Your task to perform on an android device: Turn off sound effects in the mondly app settings 
Image 0: 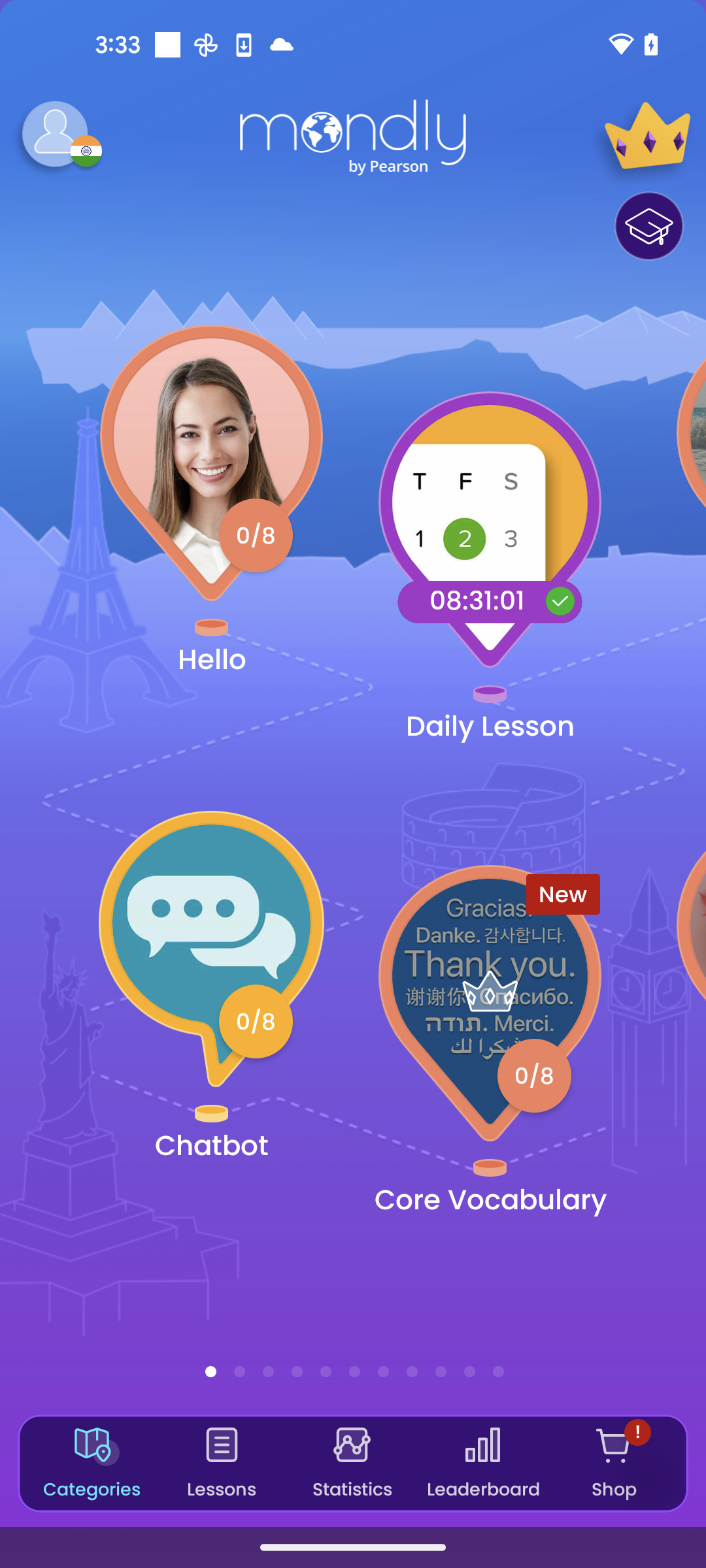
click on the profile icon
Step 0: click (55, 134)
Image 1: 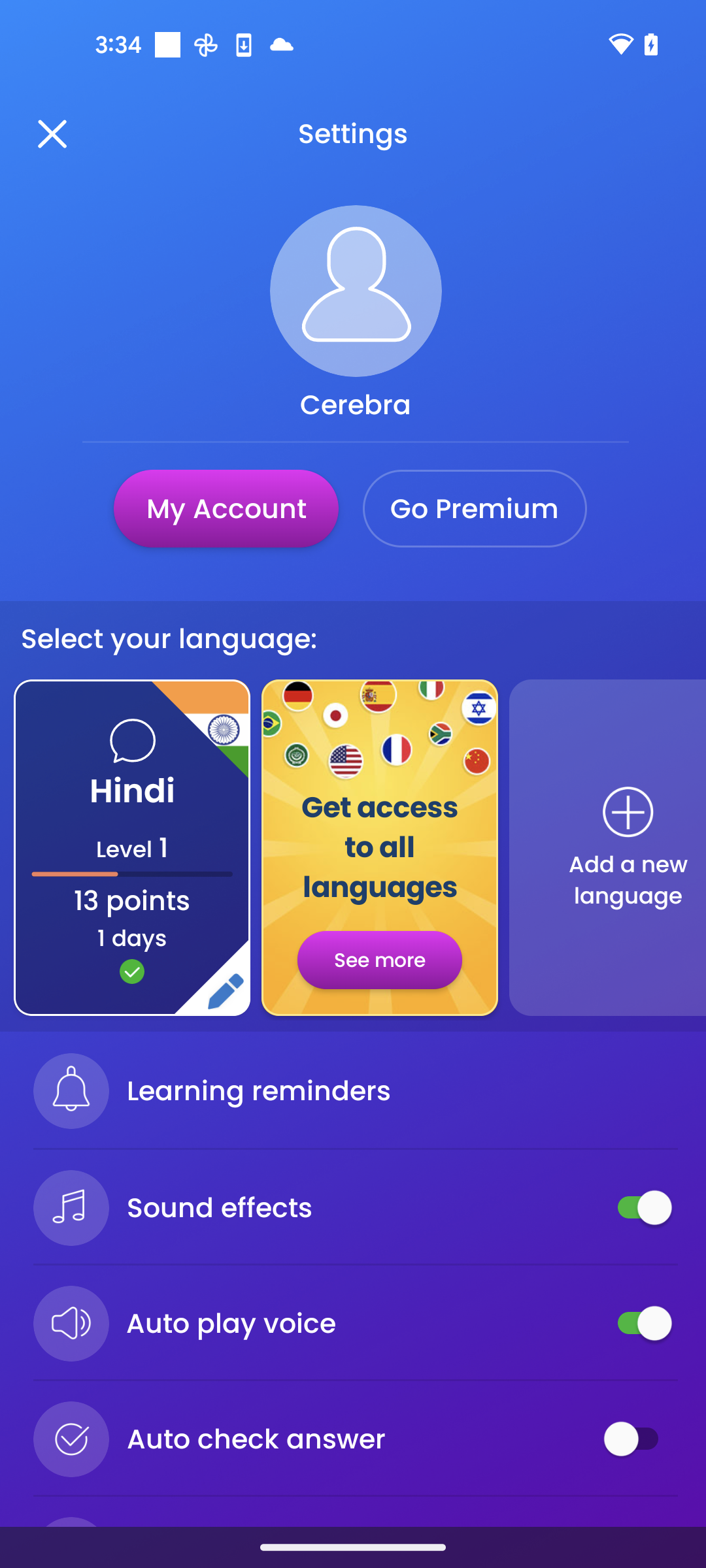
toggle the sound effects
Step 1: click (637, 1207)